Your task to perform on an android device: I read Project Hail Mary Book, which is my favorite book on the Kindle app.
Image 0: 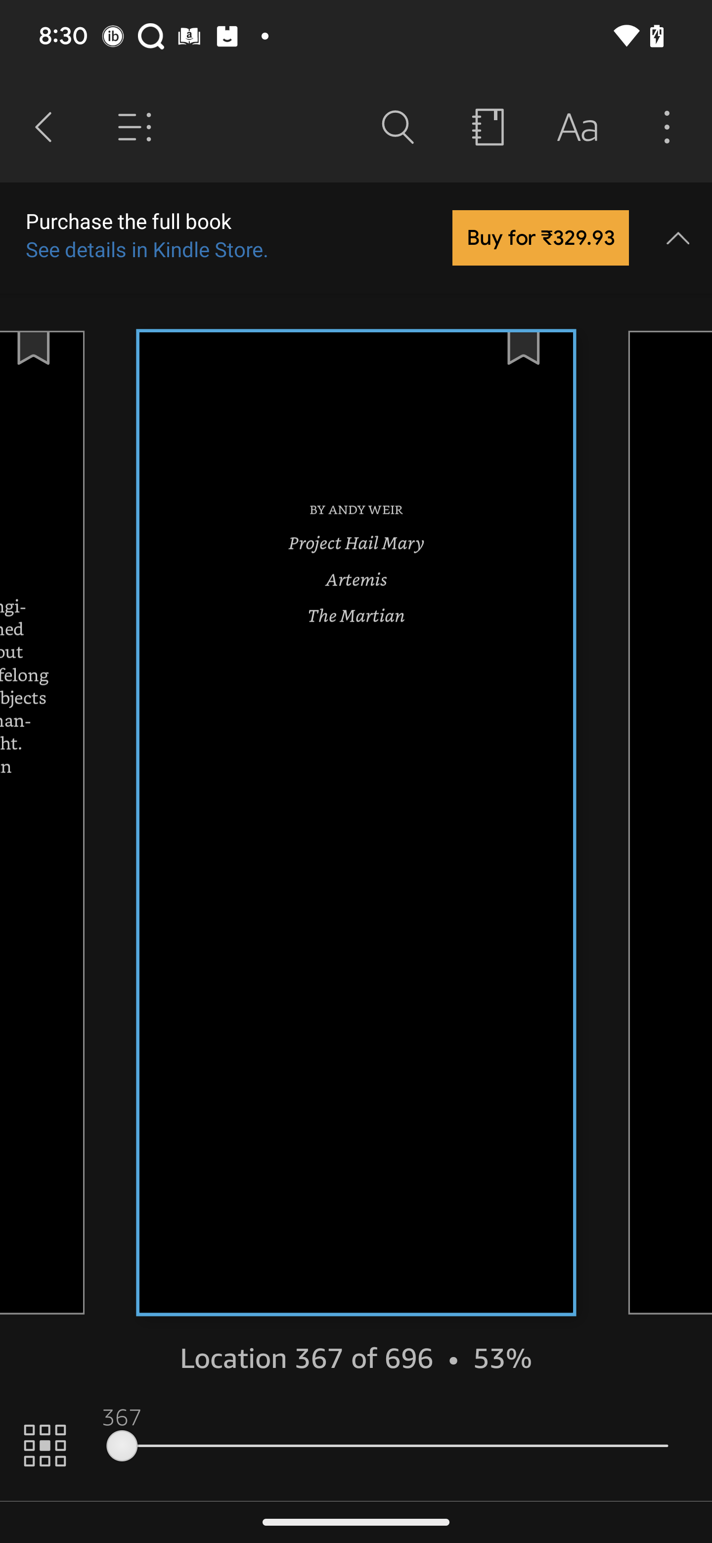
Swipe towards the left to read the book
Step 0: scroll right
Image 1: 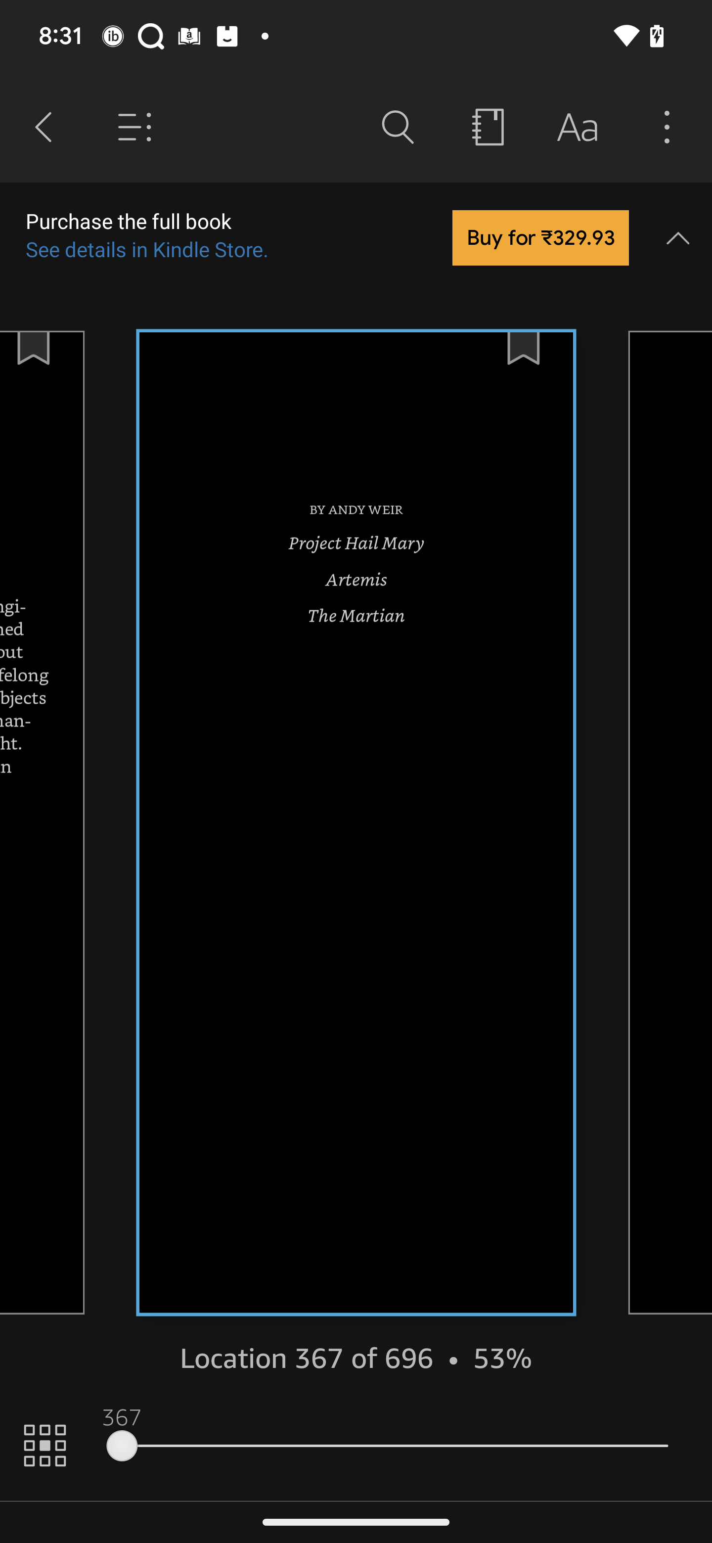
Swipe towards the left to read the book
Step 1: scroll right
Image 2: 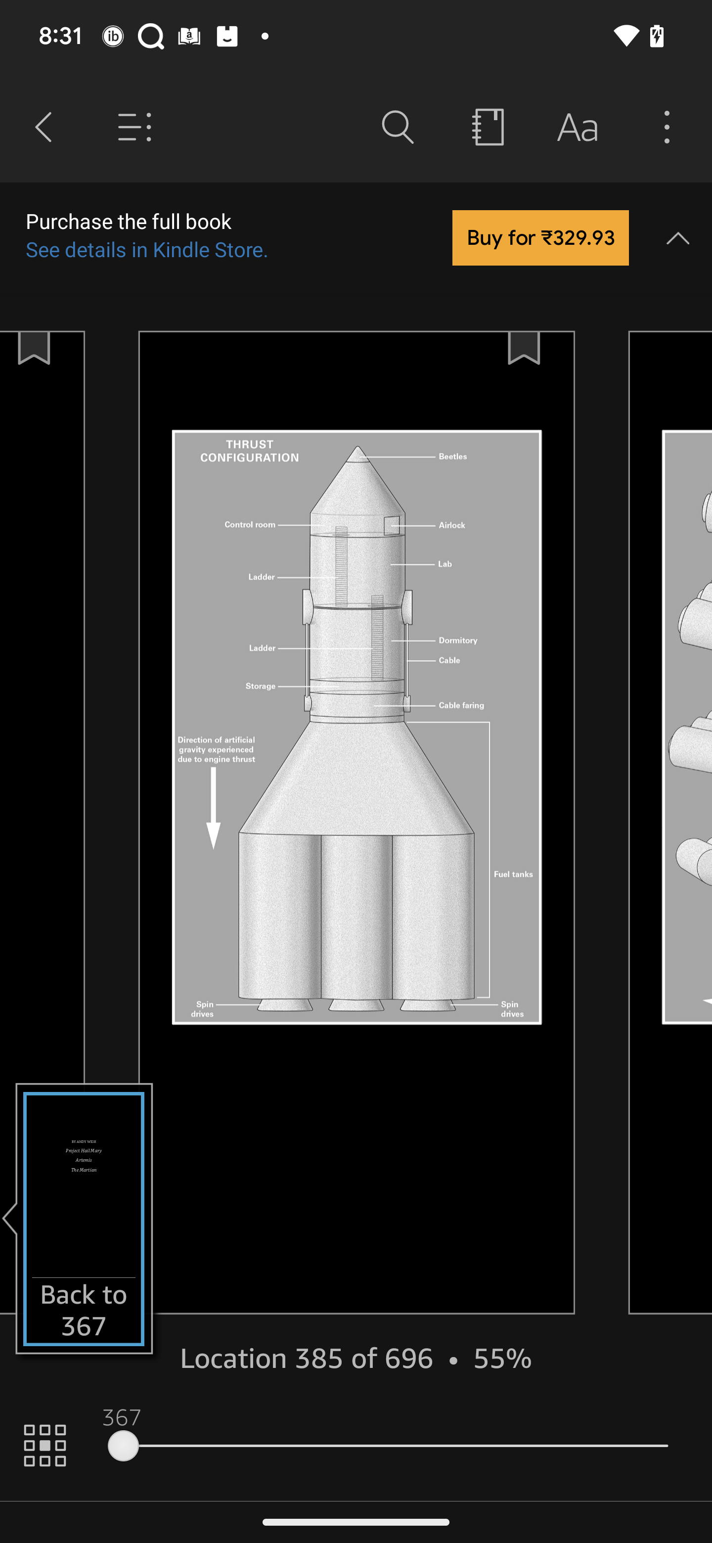
Swipe towards the left to read the book
Step 2: scroll right